Your task to perform on an android device: Add the custom timezone of my place that is France in the timezone converter app
Image 0: 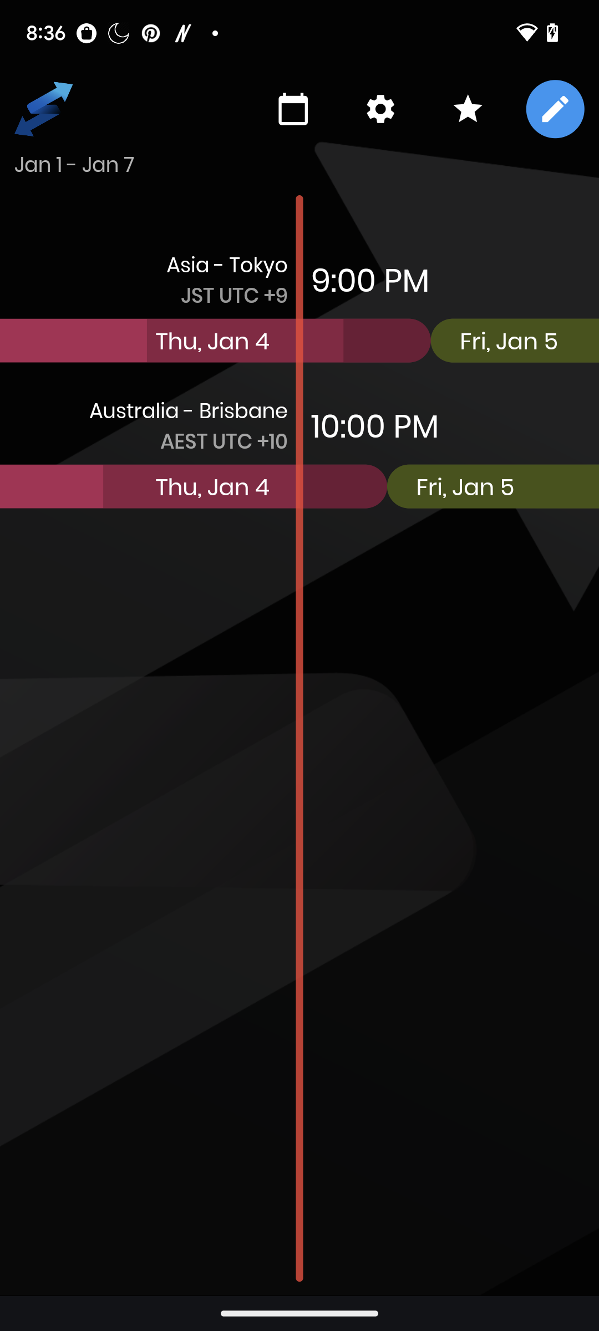
Click on the pen icon.
Step 0: click (555, 108)
Image 1: 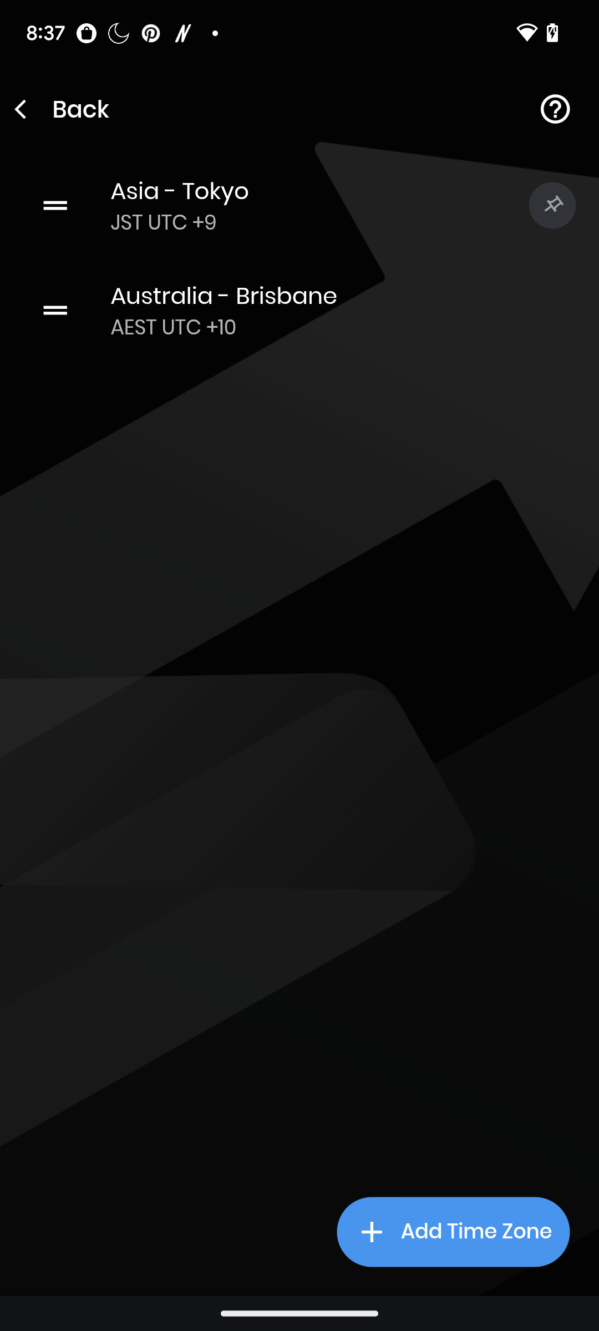
Click on the +add time zone button.
Step 1: click (453, 1232)
Image 2: 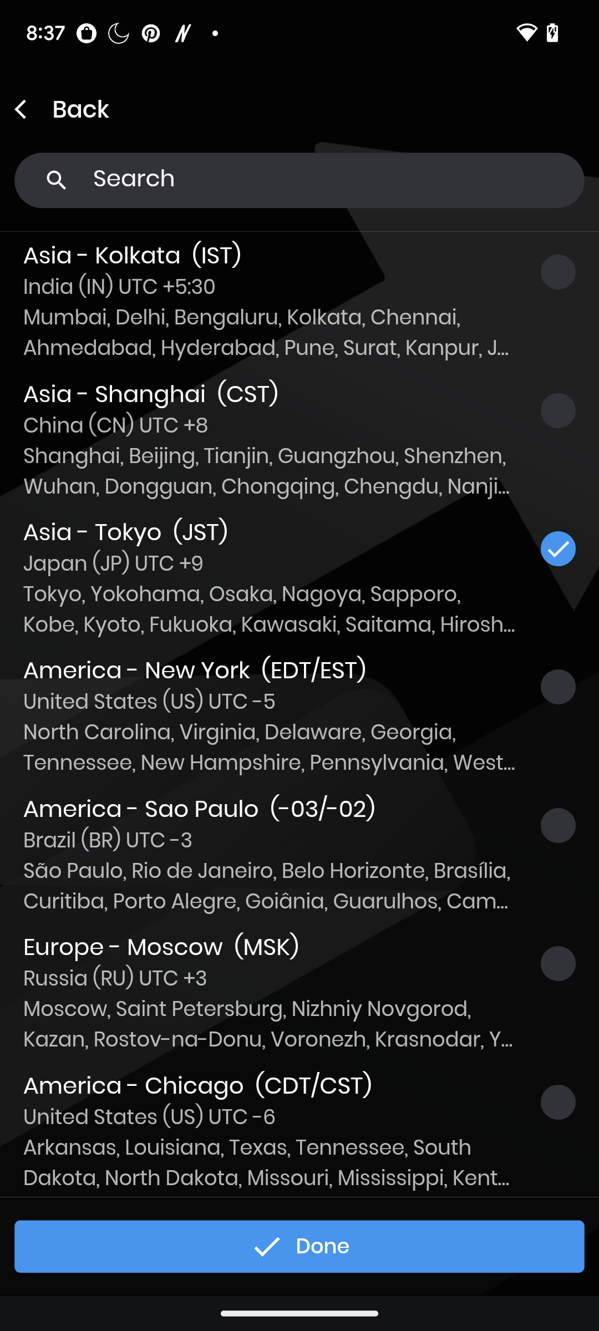
Click on the search bar.
Step 2: click (299, 180)
Image 3: 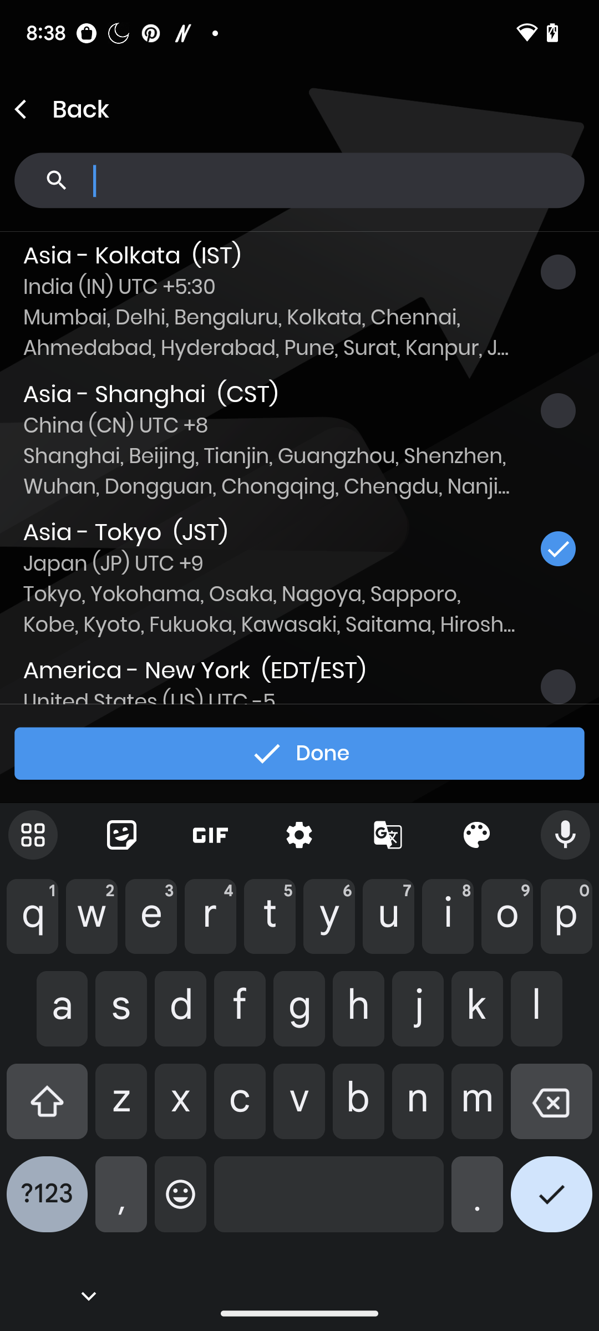
Enter the place name.
Step 3: type "France"
Image 4: 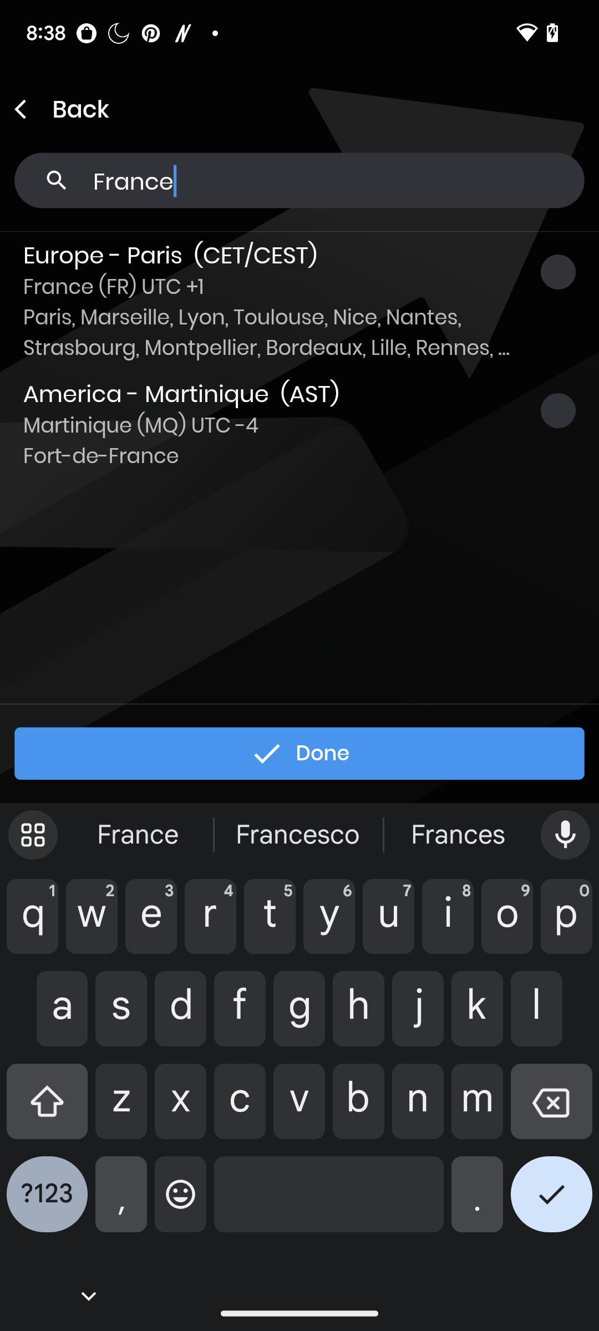
Select the first option.
Step 4: click (299, 301)
Image 5: 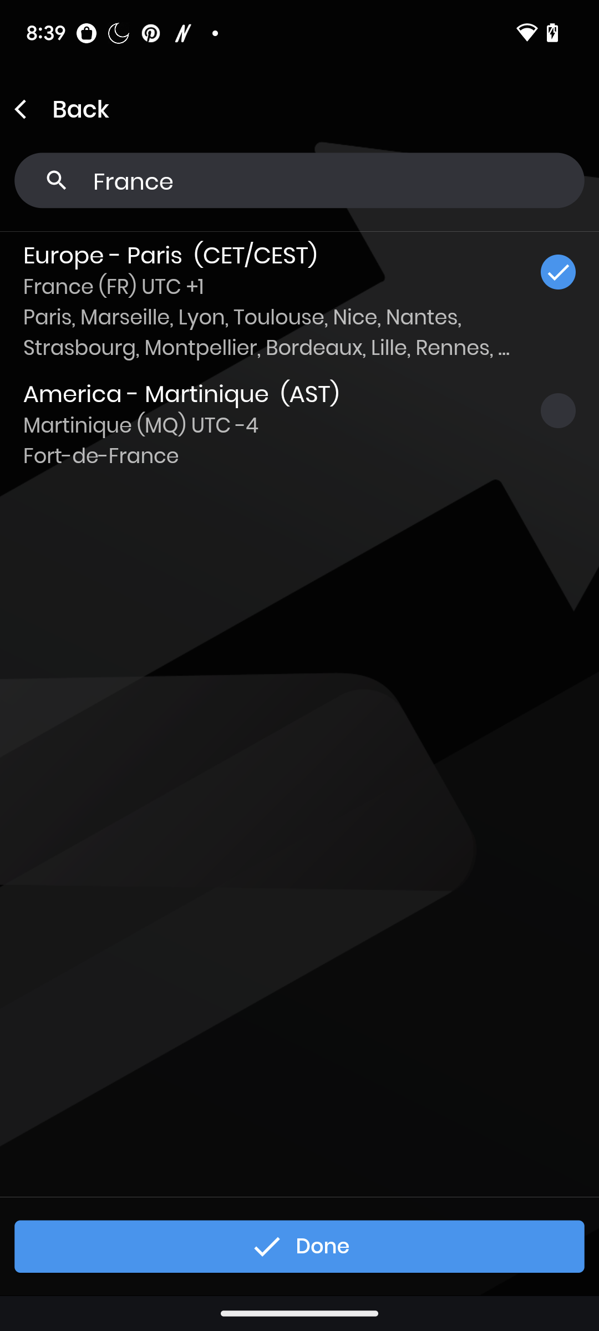
Click on the done button.
Step 5: click (299, 1247)
Image 6: 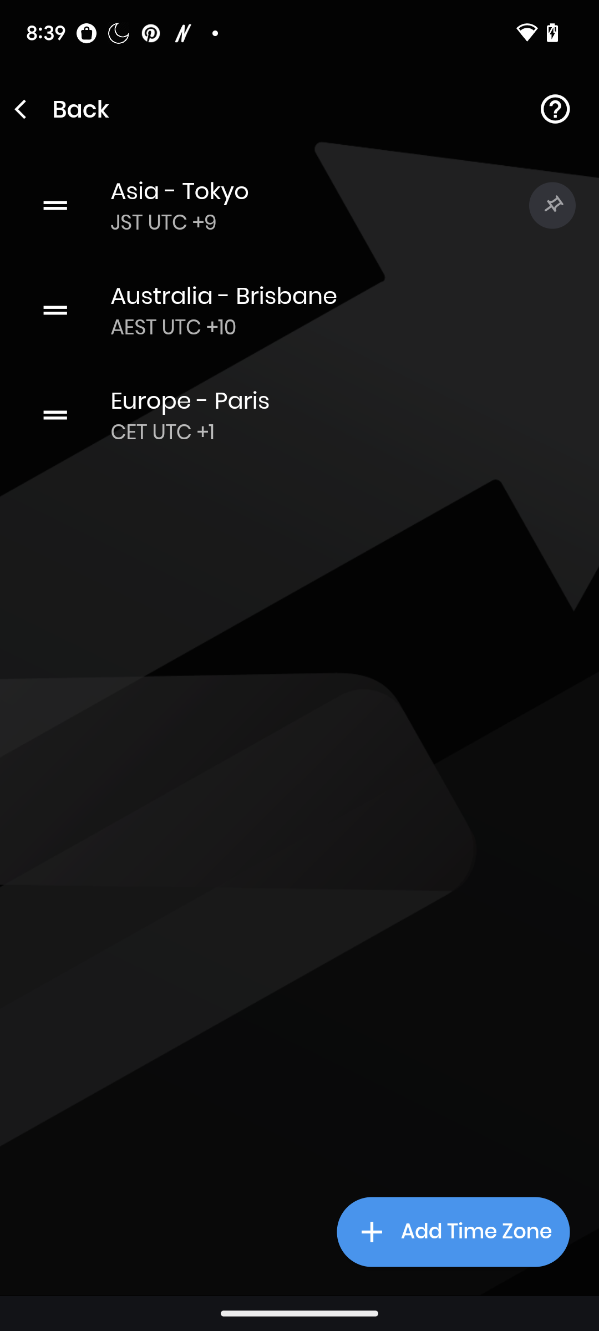
Click on the back button.
Step 6: click (62, 109)